Your task to perform on an android device: I want to view my calendar to check if there are any upcoming events in the next week since I have a lot of pending work to complete.
Image 0: 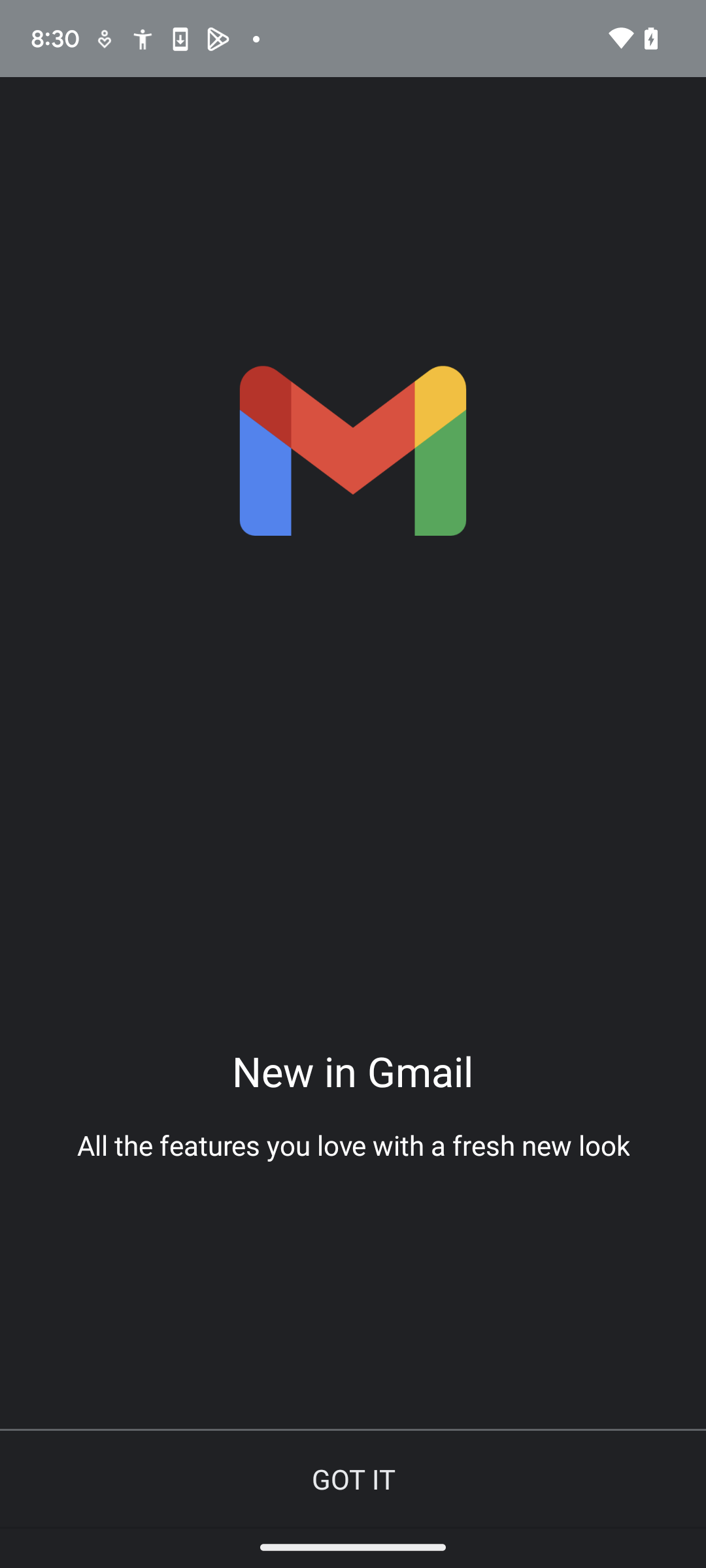
Step 0: open app "Calendar"
Image 1: 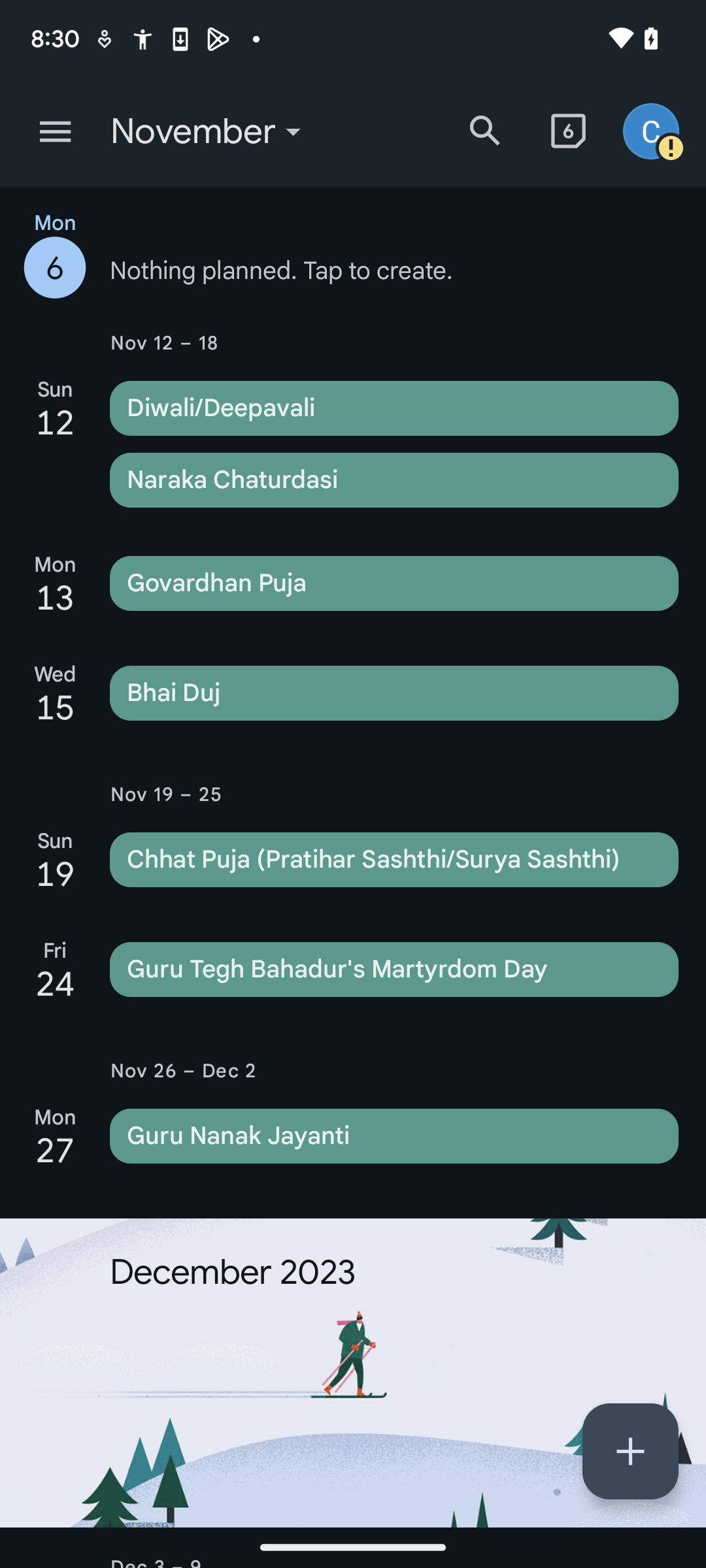
Click on the three bars button at the top left of the screen.
Step 1: click (55, 131)
Image 2: 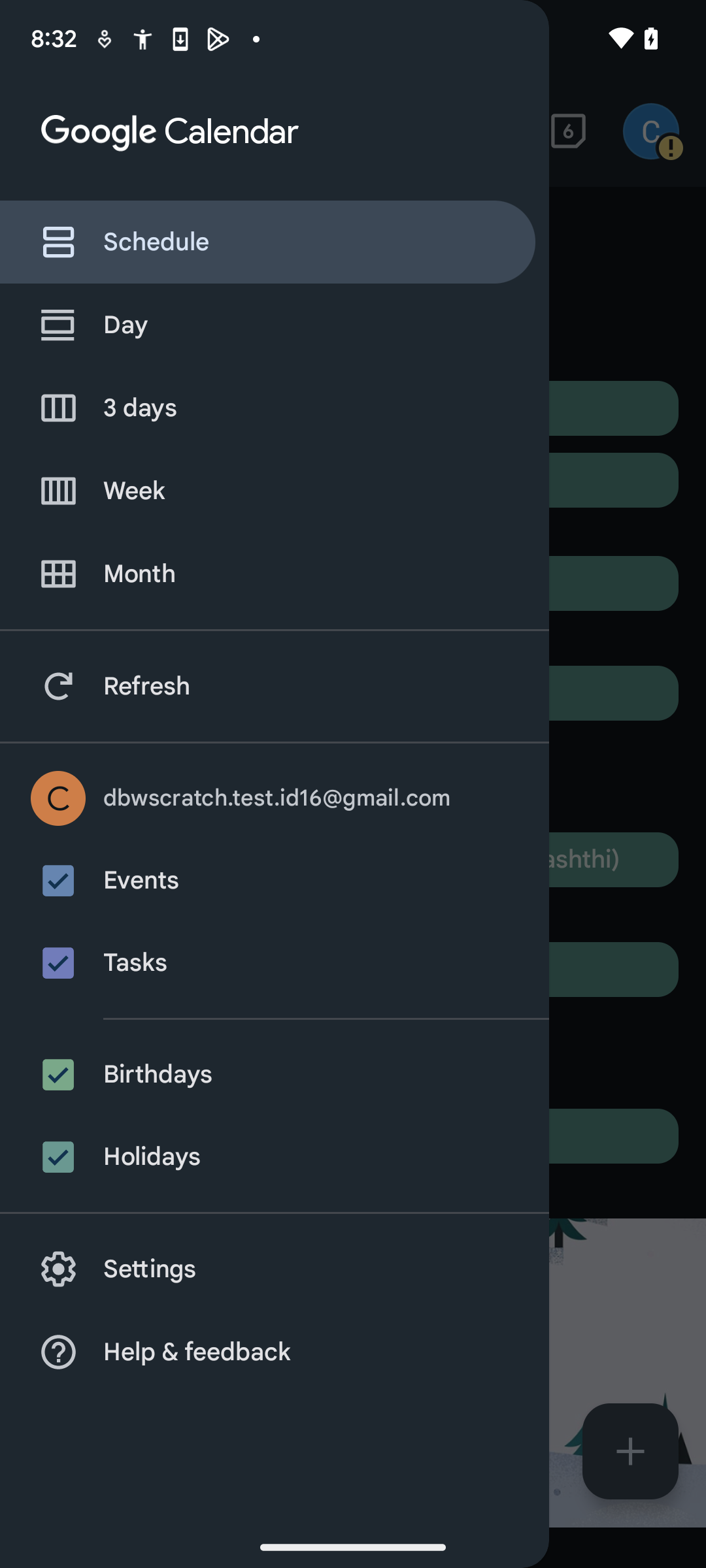
Click on the week button.
Step 2: click (394, 480)